Your task to perform on an android device: Mark Jotform mail as unread.
Image 0: 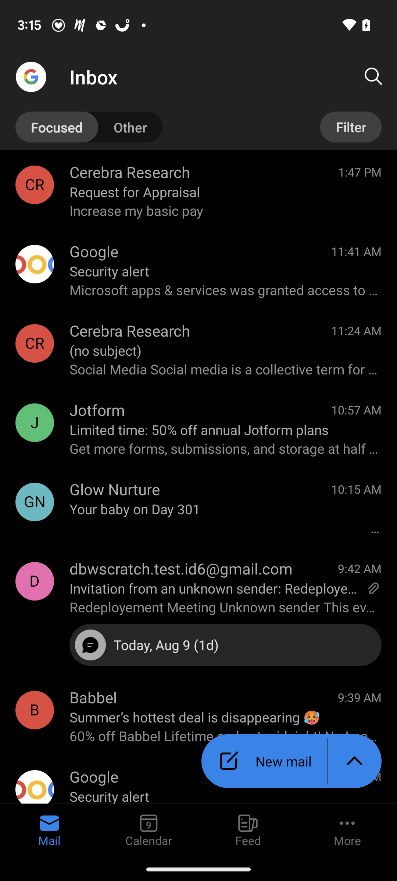
Click on the jotform mail profile
Step 0: click (35, 423)
Image 1: 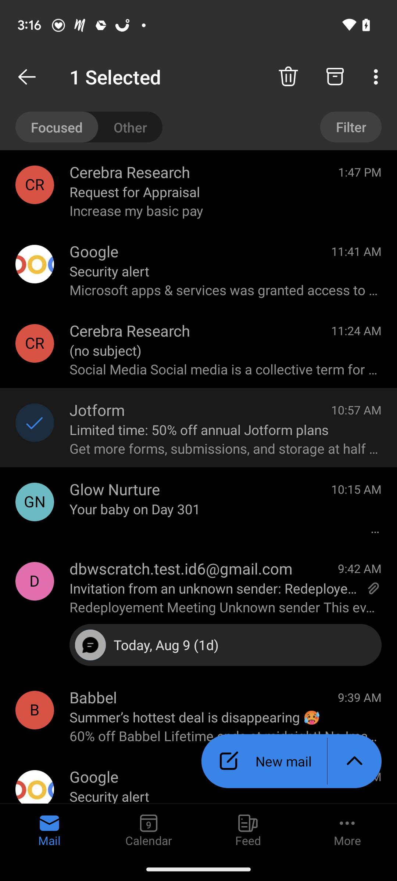
Click on the three dots in the top-right corner of the screen.
Step 1: click (378, 77)
Image 2: 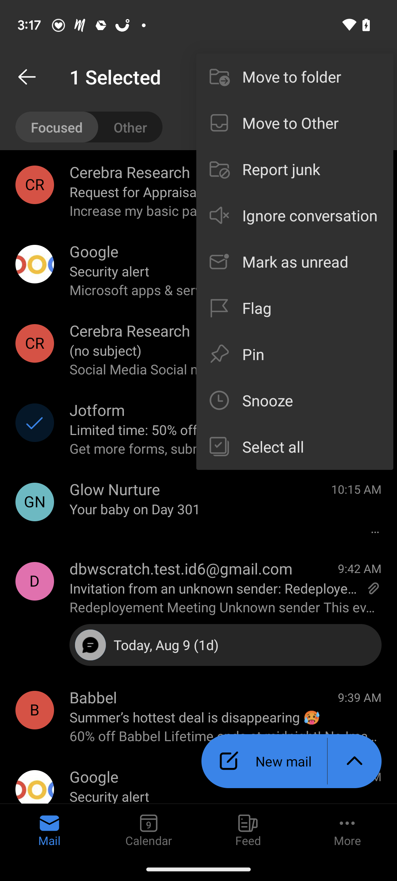
Click on the 5th option "Mark as Unread.".
Step 2: click (310, 261)